Your task to perform on an android device: I want to compare currency exchange rates, so compare currency exchange rates for the euro between the US dollar, the New Zealand dollar, and the Canadian dollar in the All Currency Converter app.
Image 0: 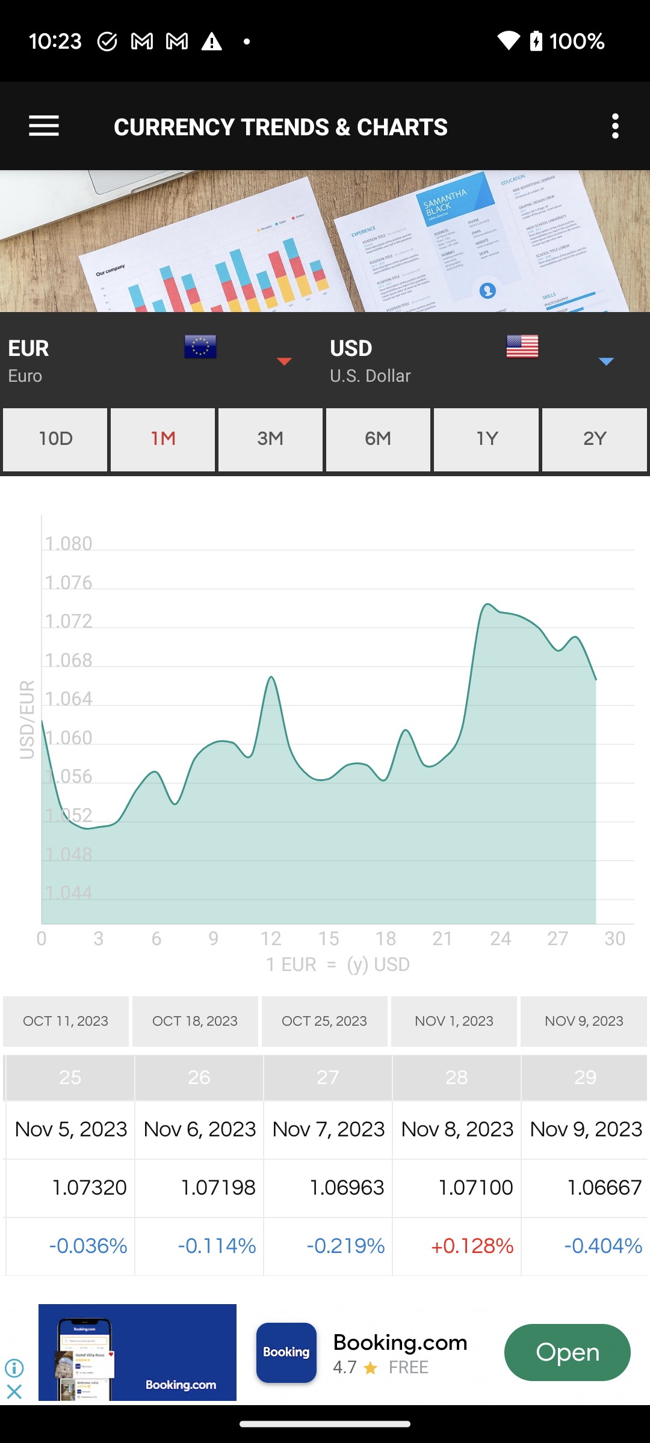
Go back to the previous page.
Step 0: press back button
Image 1: 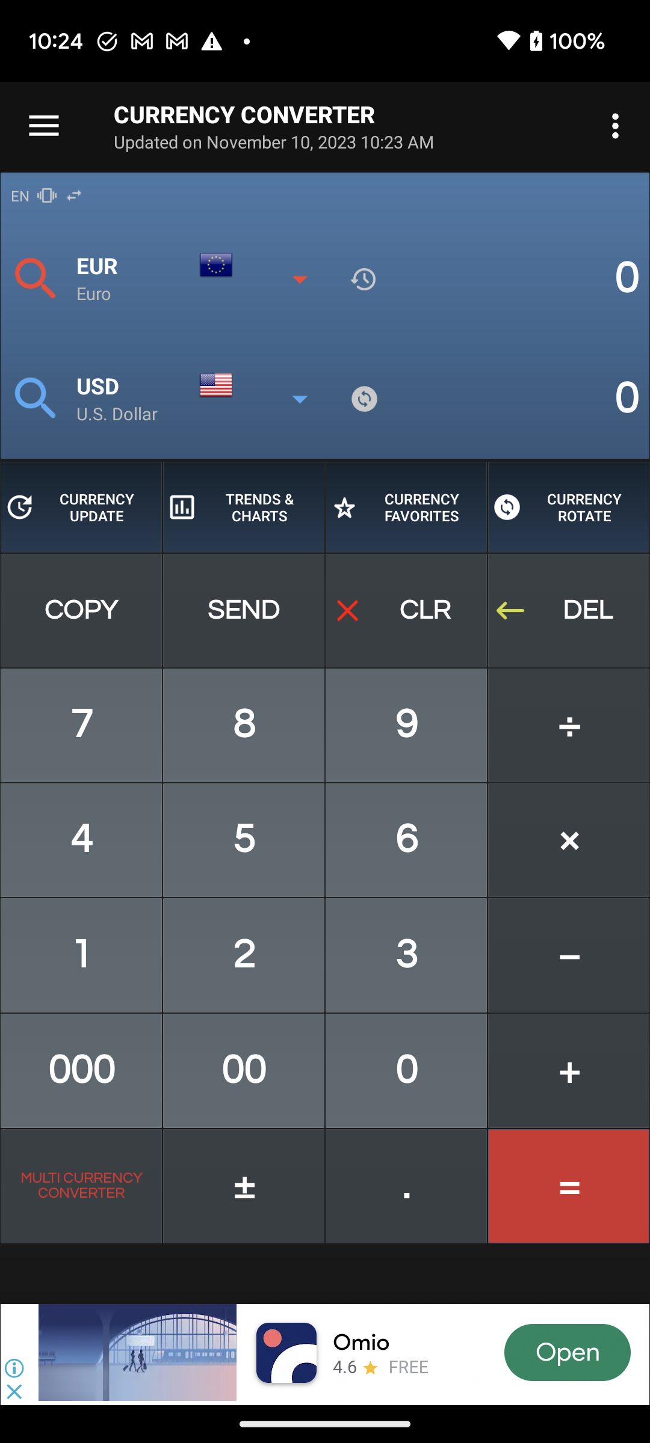
Click on the Multi Currency Converter button at the bottom left corner of the screen to compare multiple currency exchange rates.
Step 1: click (81, 1186)
Image 2: 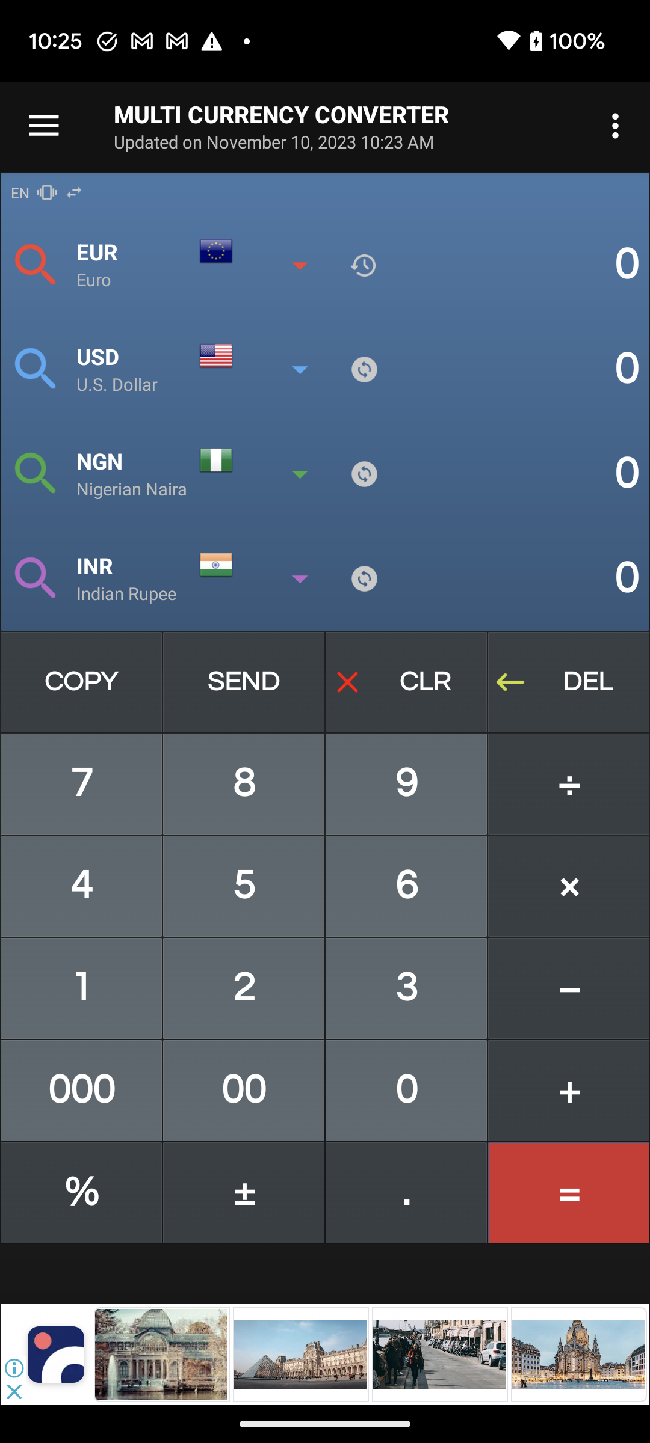
Click on the NGN to view the currency list.
Step 2: click (122, 461)
Image 4: 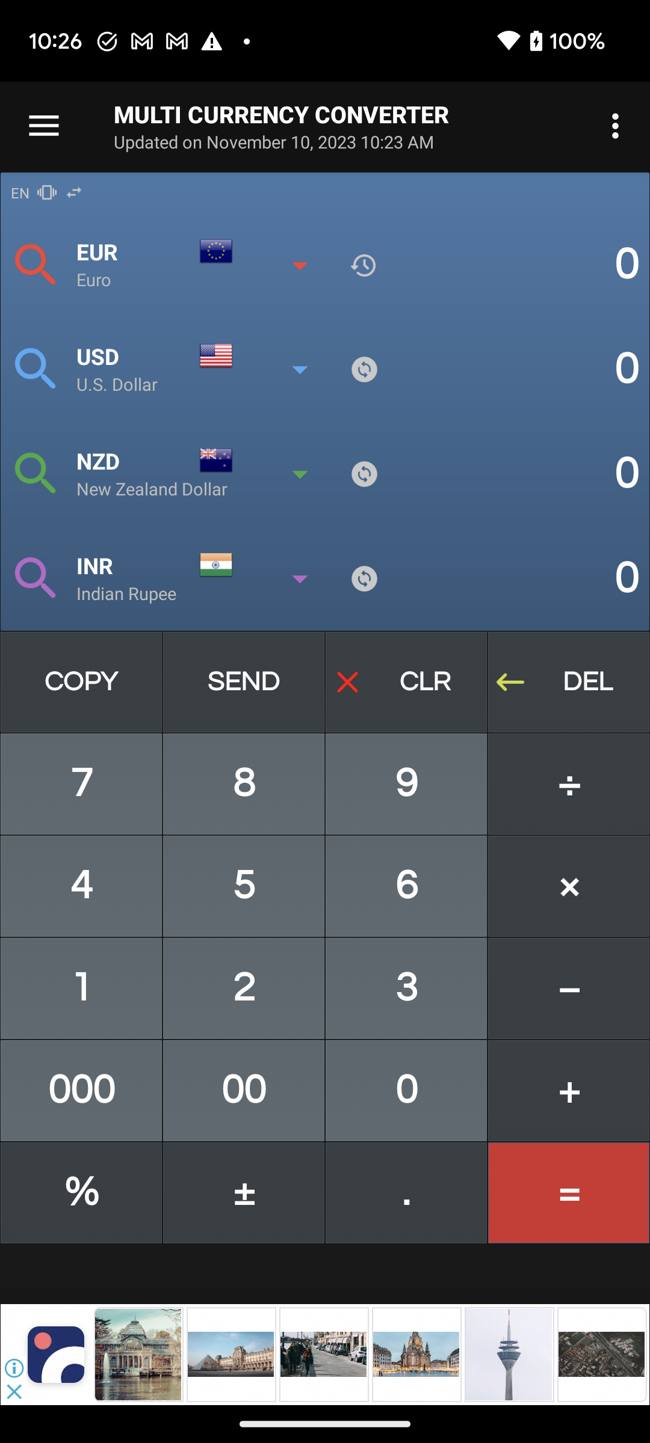
Click on the INR to view the currency list.
Step 4: click (122, 565)
Image 5: 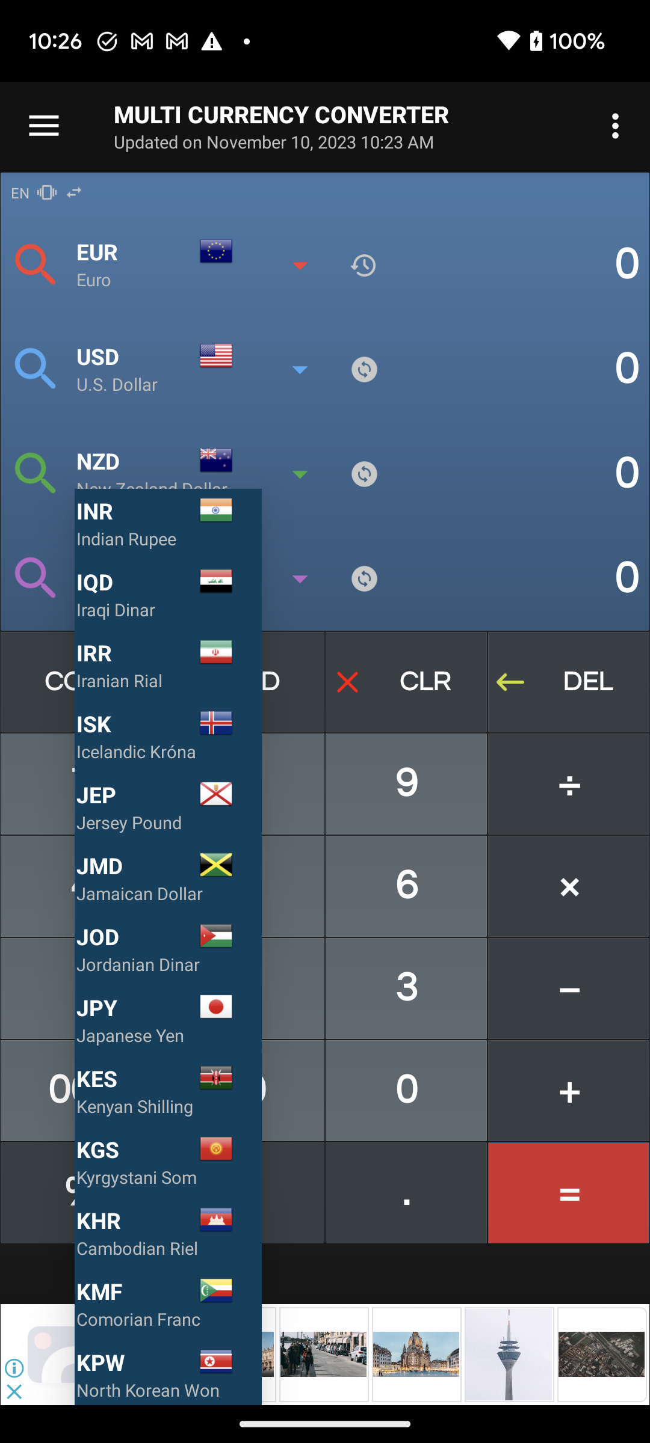
Scroll up to view the Canadian dollar currency.
Step 5: scroll up
Image 6: 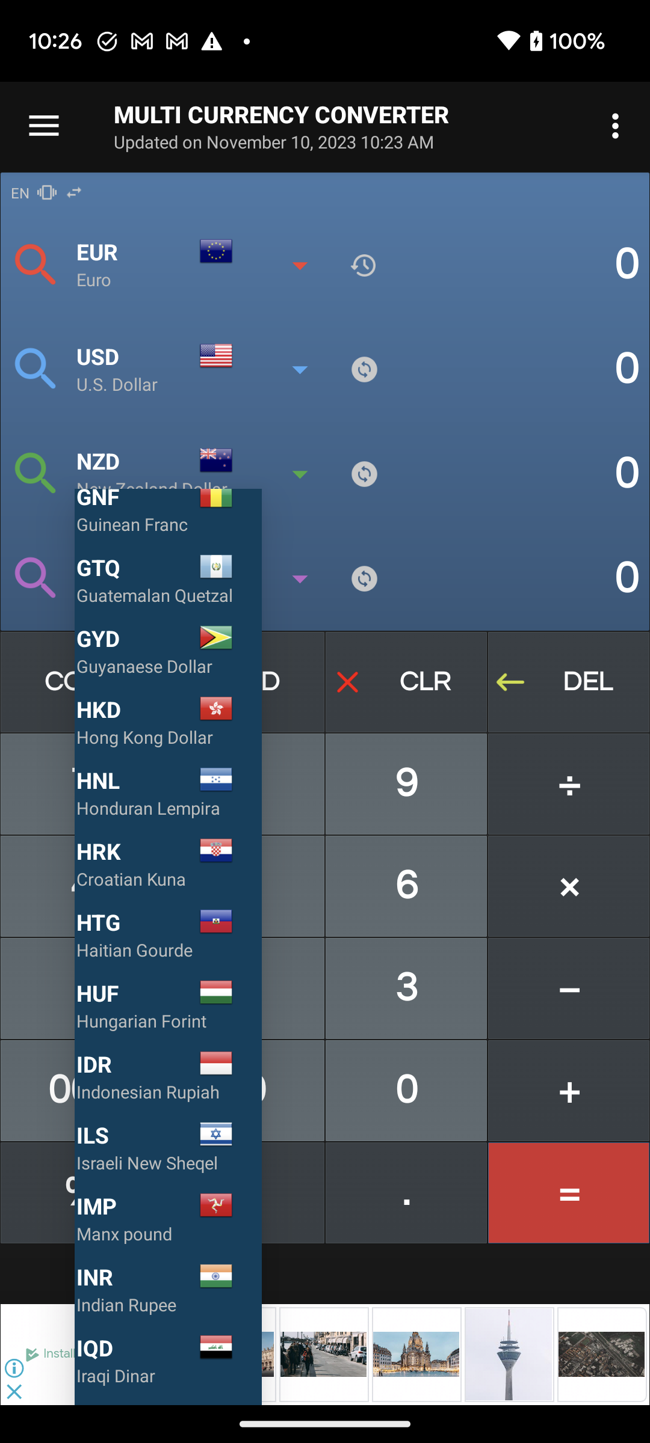
Scroll up to view the Canadian dollar currency.
Step 6: scroll up
Image 7: 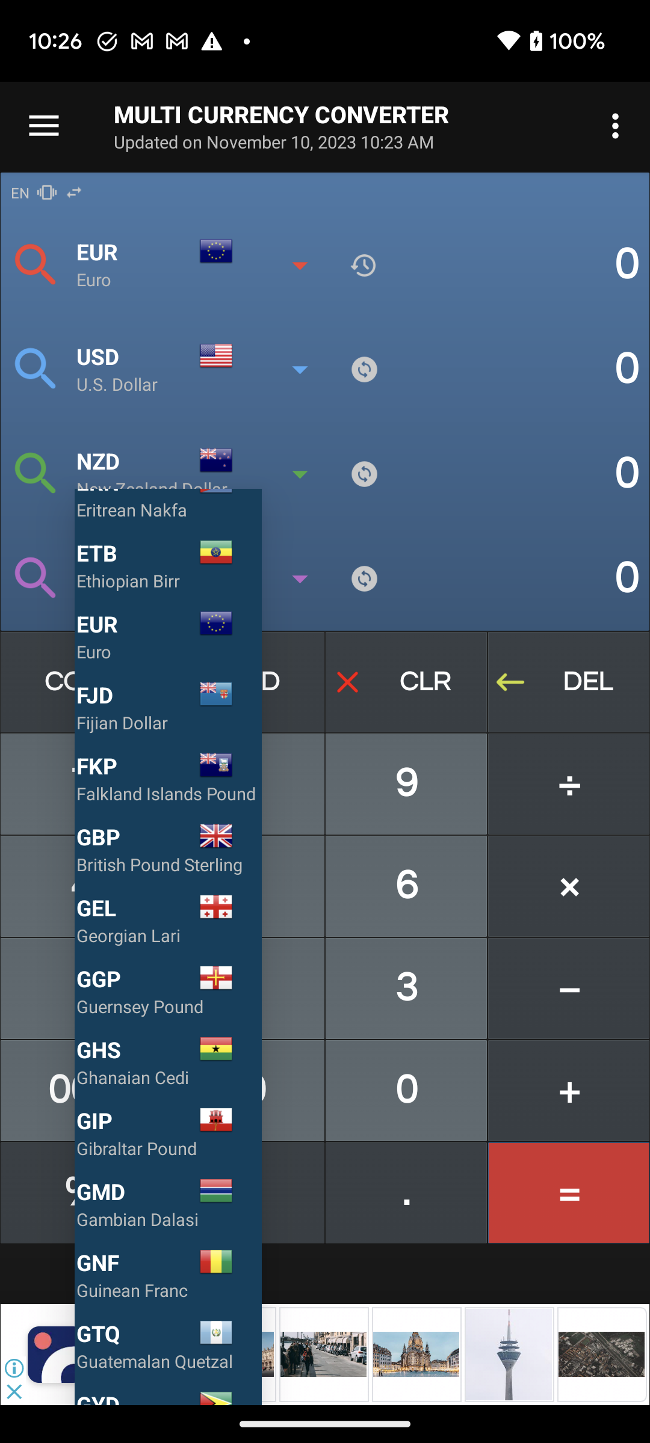
Scroll up to view the Canadian dollar currency.
Step 7: scroll up
Image 9: 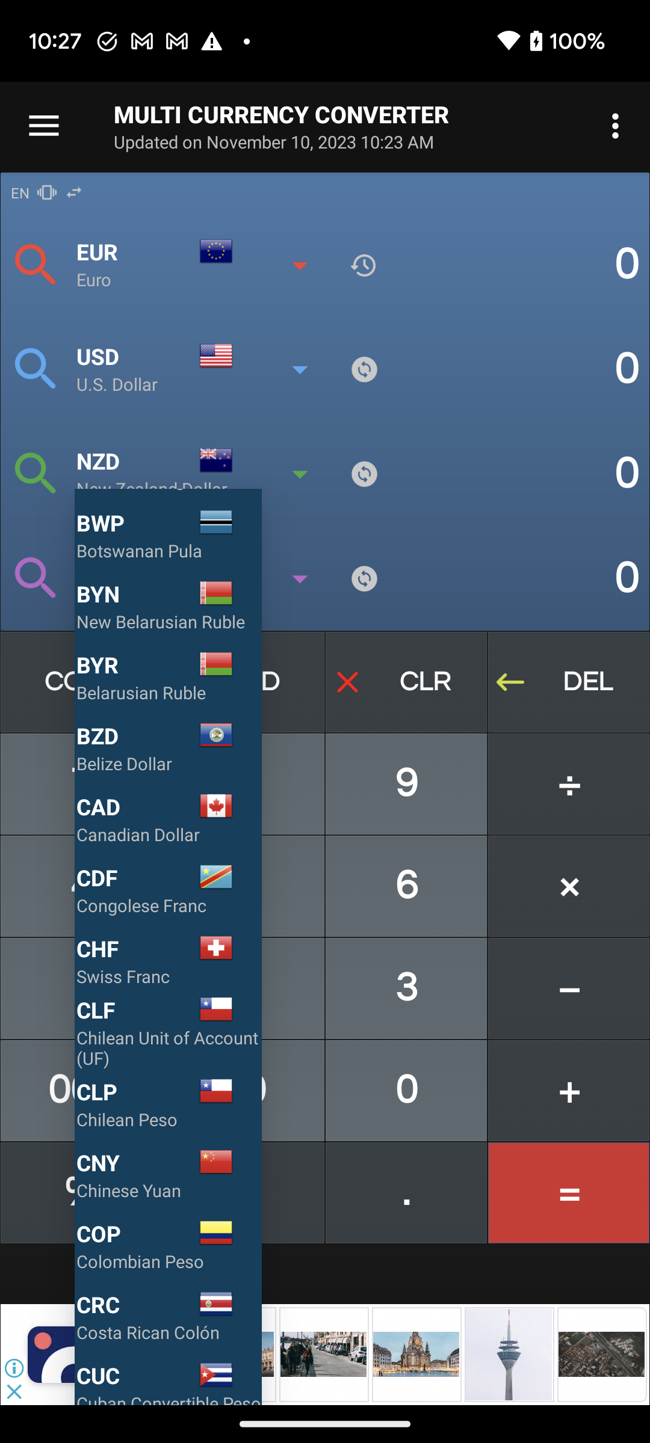
Click on the Canadian dollar to select this currency.
Step 9: click (122, 806)
Image 10: 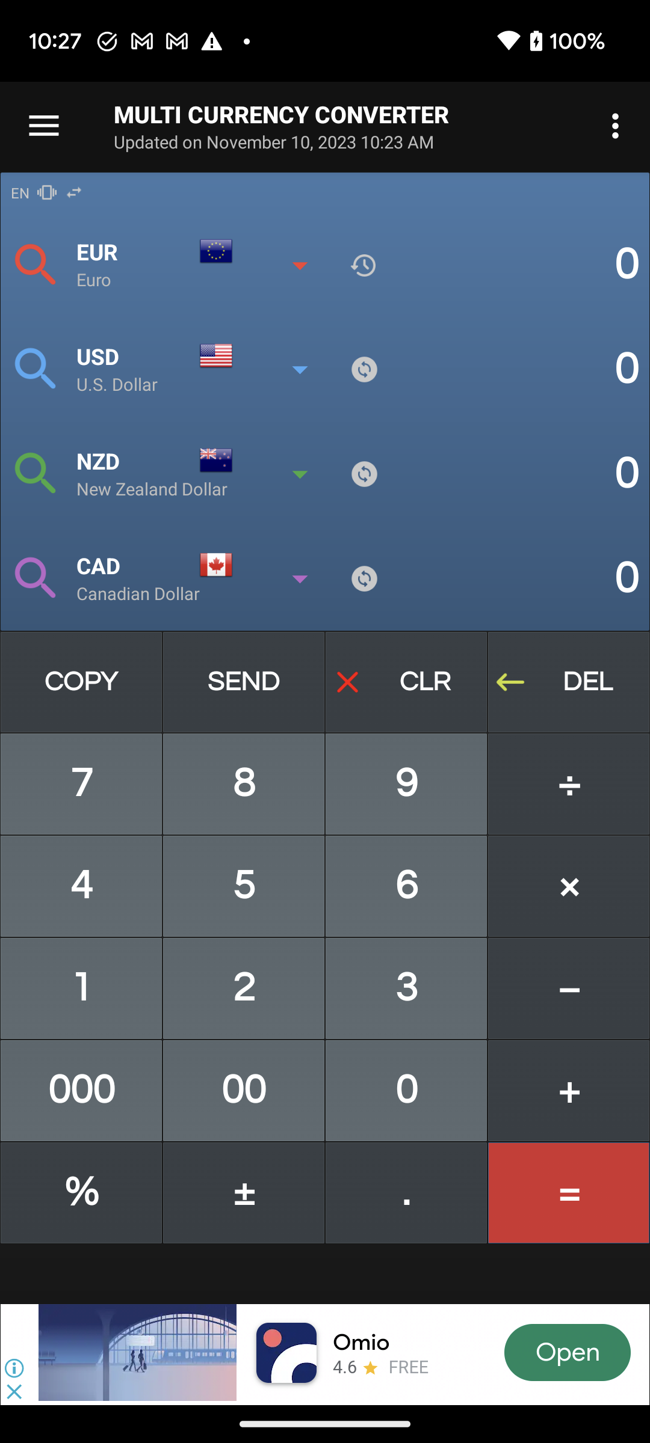
Click on the 1 button to mention the value of euros to compare currency exchange rates.
Step 10: click (81, 988)